Your task to perform on an android device: Enter the arrival city, which is Rome. I am planning a trip to Rome, Italy, for the upcoming Christmas holidays. Search for flights in the ixigo app from Orly to Rome starting from December 23rd until December 28th, 2023, at any departure time with minimal stops (if any) and carrying three adults.
Image 0: 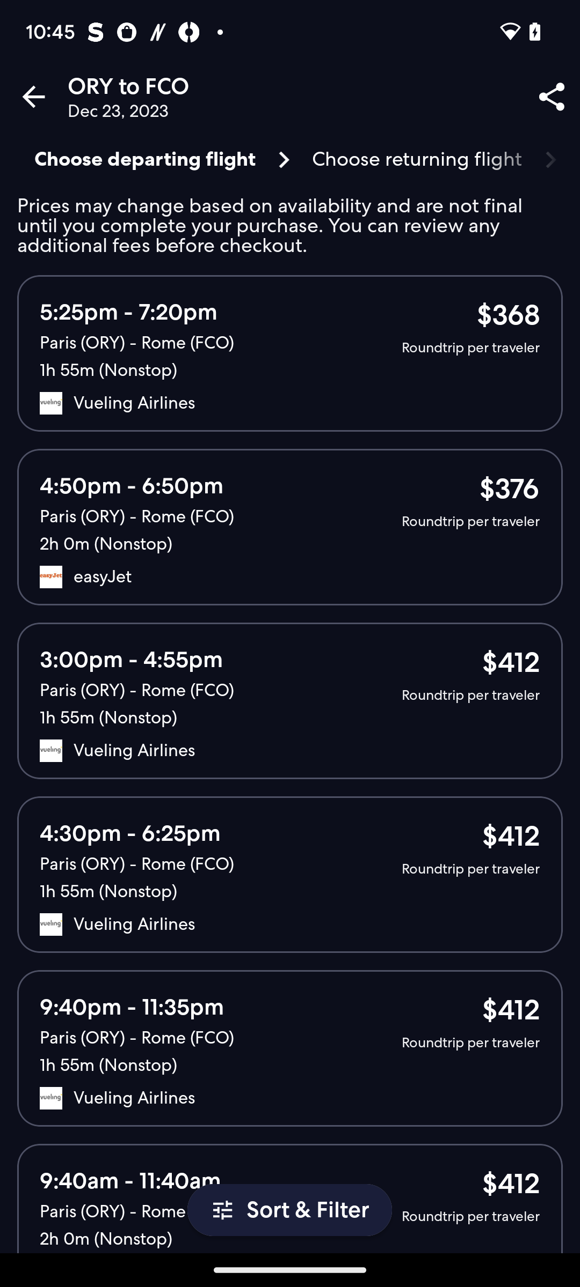
Open the ixigo app.
Step 0: open app "ixigo"
Image 1: 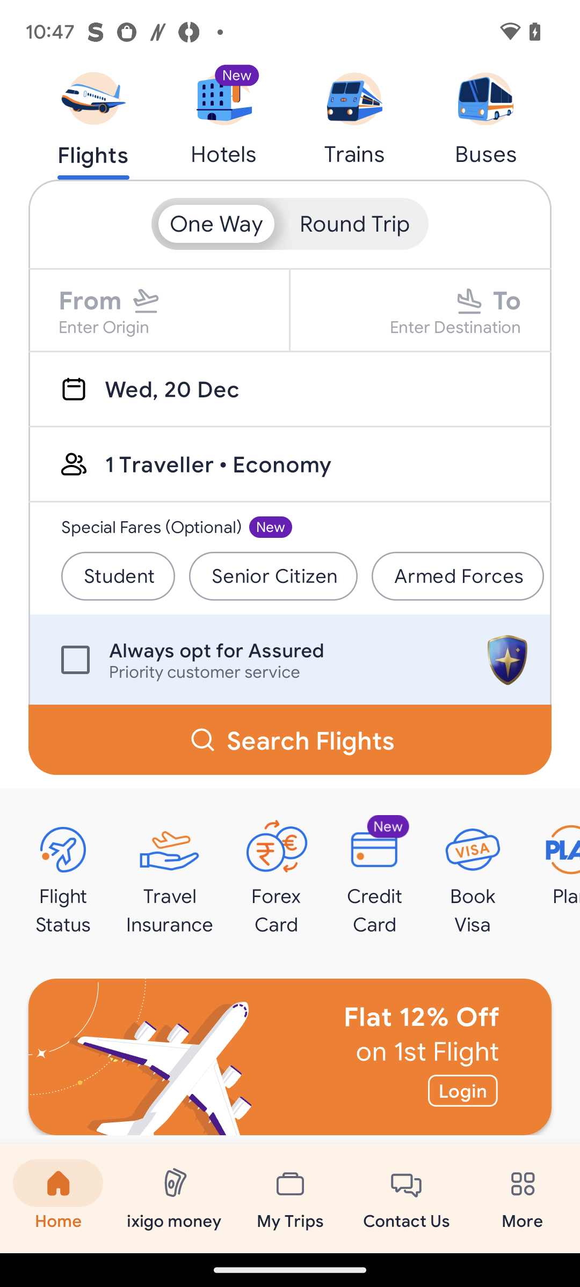
Click on the departure bar.
Step 1: click (160, 309)
Image 2: 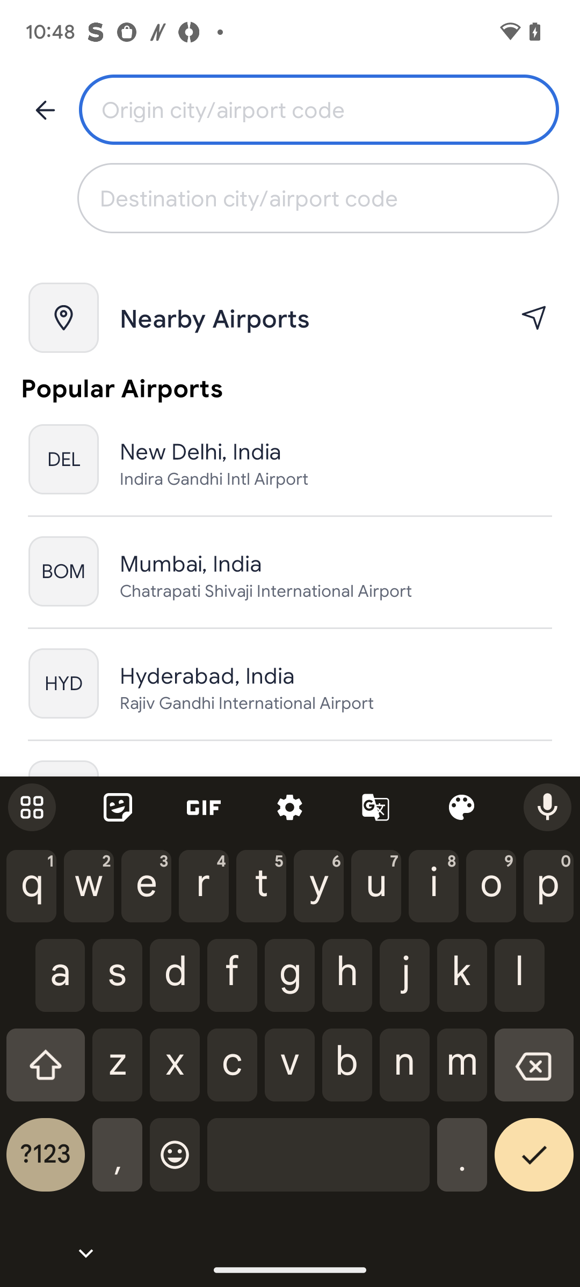
Enter the departure city, which is Orly.
Step 2: type "Orly"
Image 4: 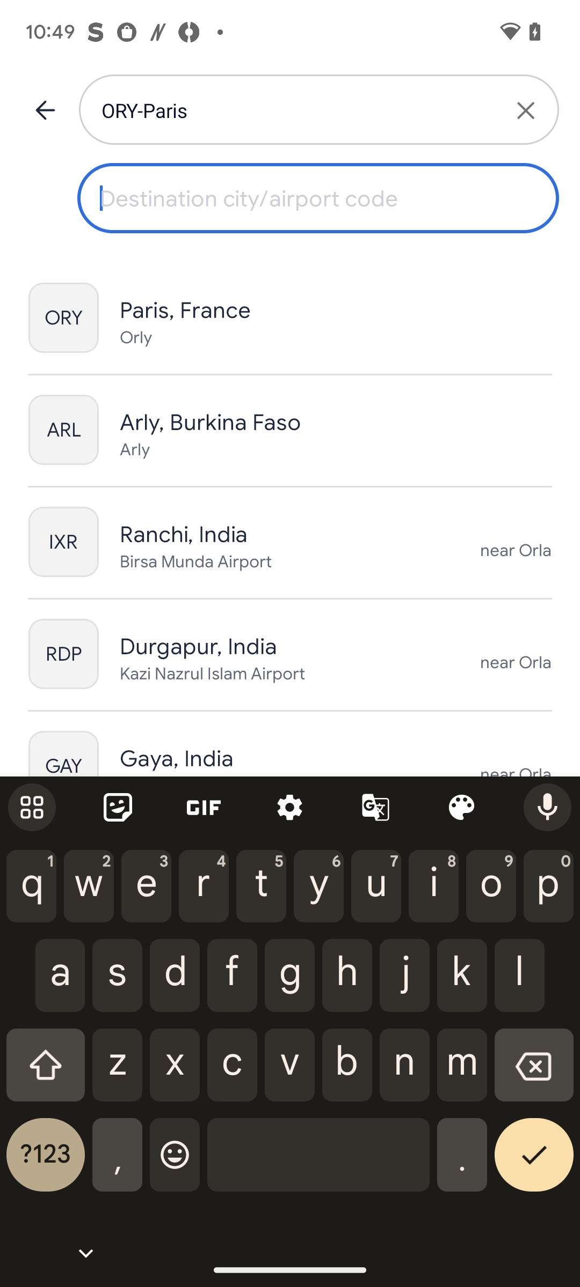
Enter the arrival city, which is Rome.
Step 4: type "Rome"
Image 5: 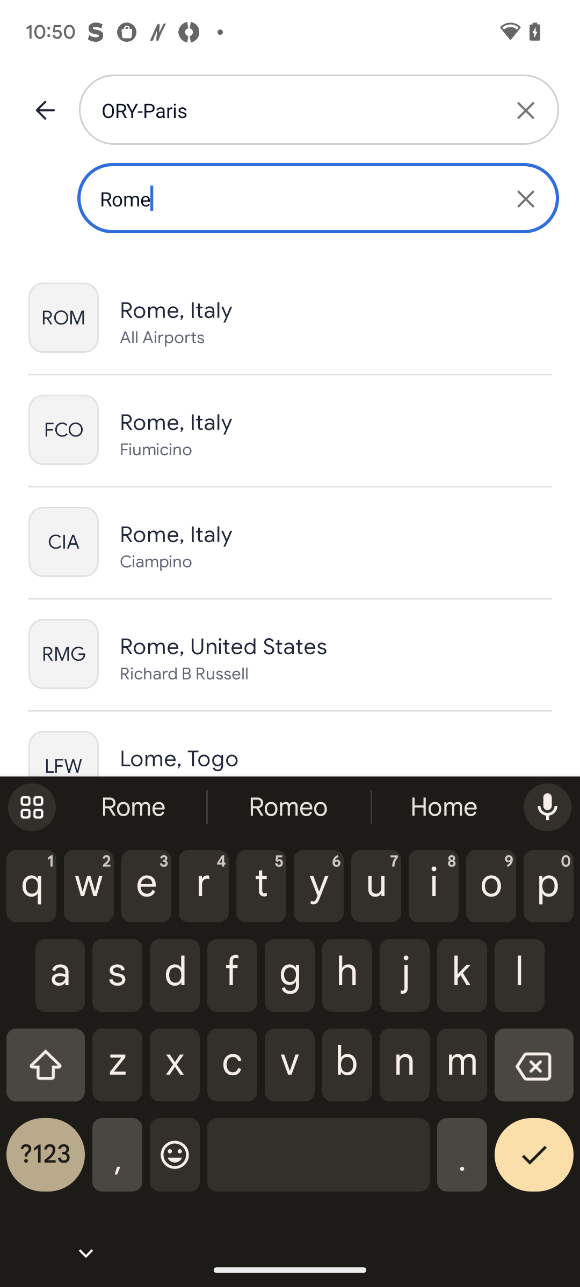
Select the first option.
Step 5: click (325, 317)
Image 6: 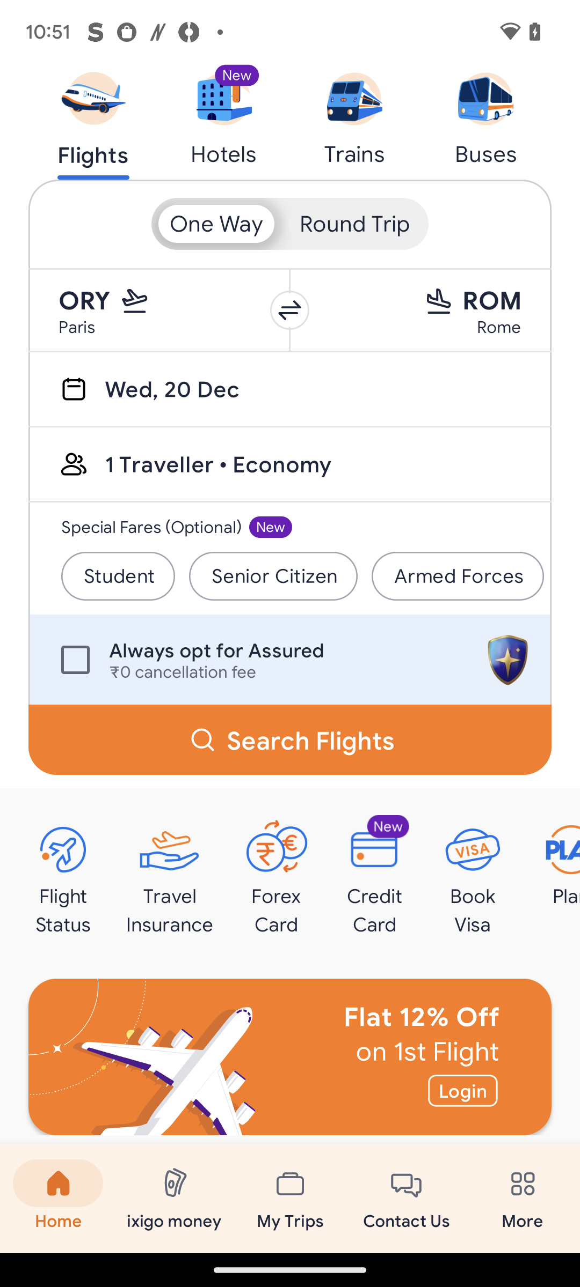
Now click on the starting date.
Step 6: click (172, 388)
Image 7: 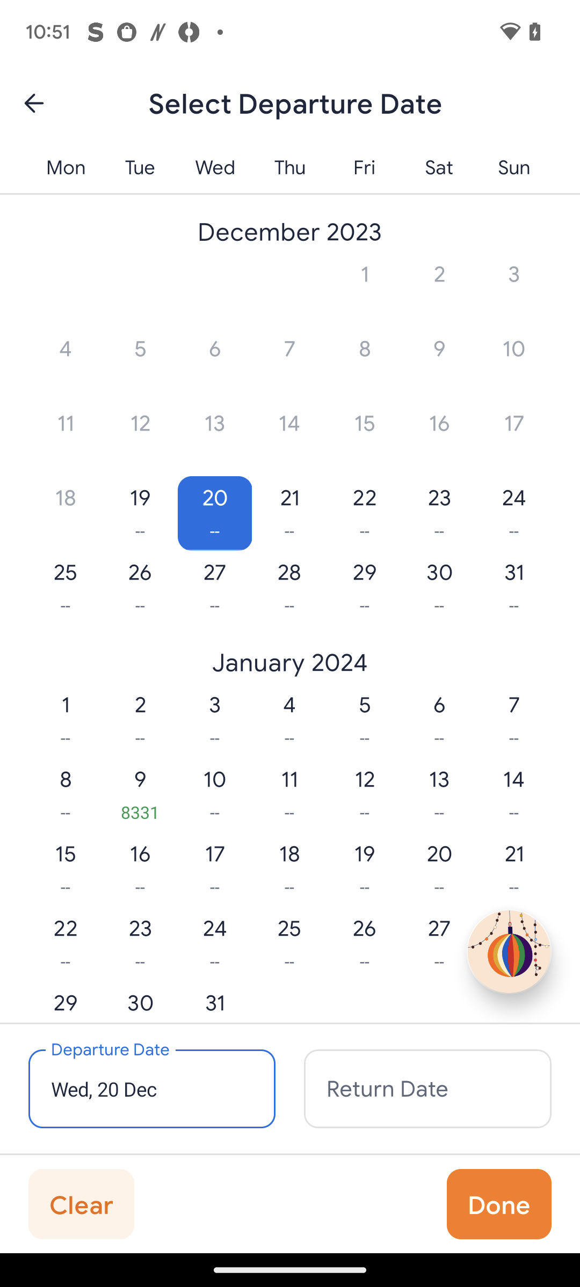
Select the 23rd of the month.
Step 7: click (439, 513)
Image 8: 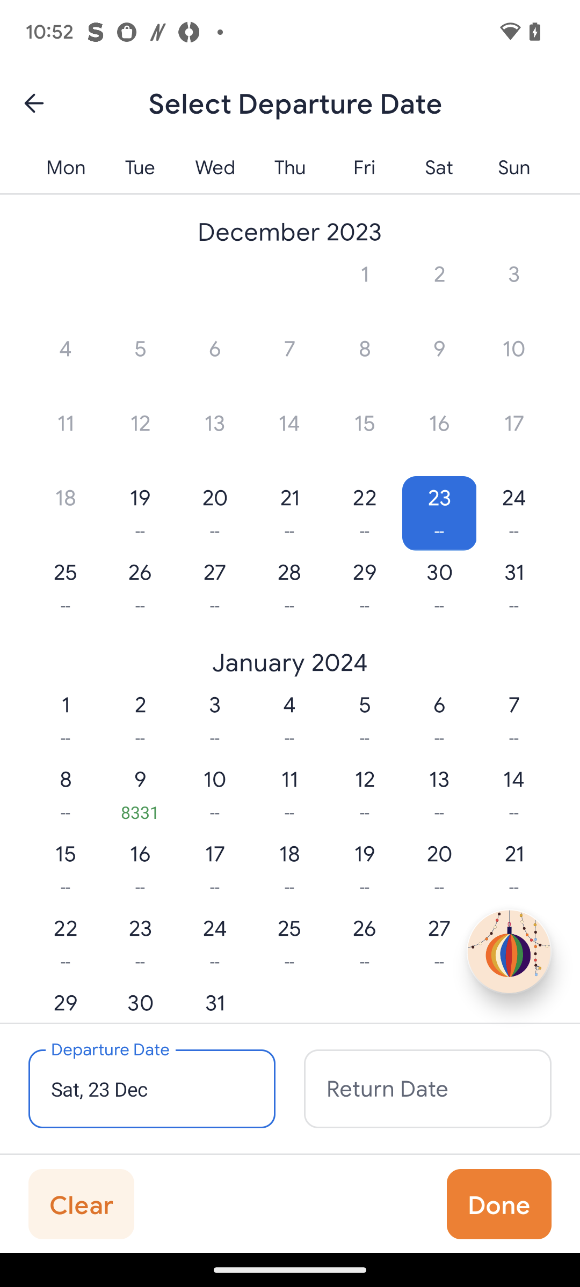
Click on the return date.
Step 8: click (387, 1089)
Image 9: 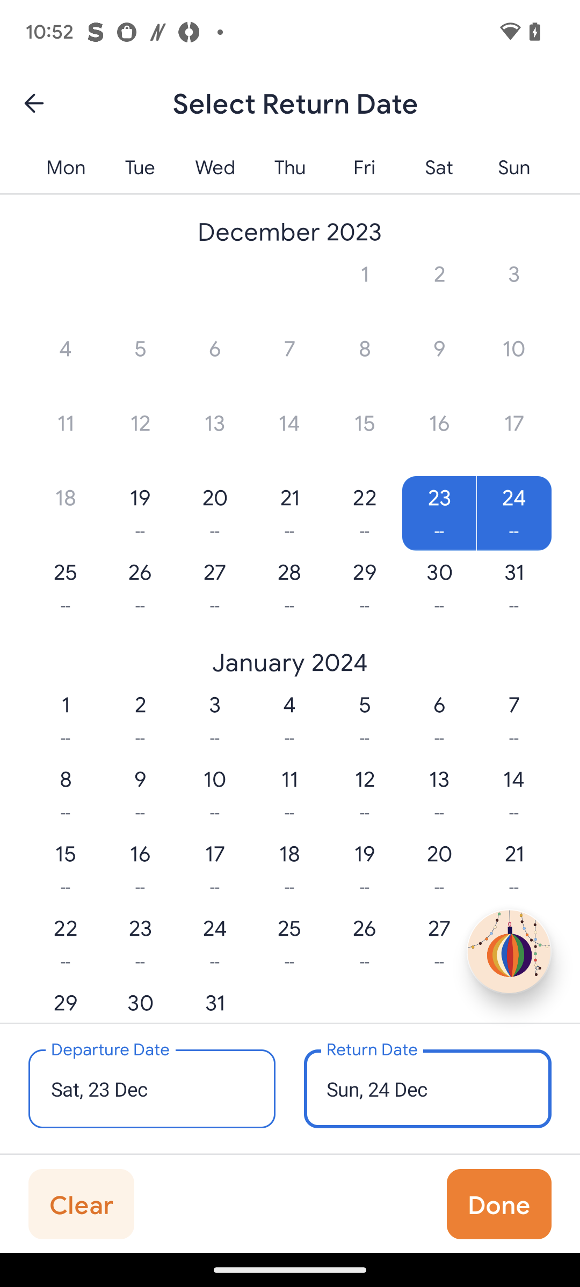
Now click on the 28th of the month.
Step 9: click (289, 572)
Image 10: 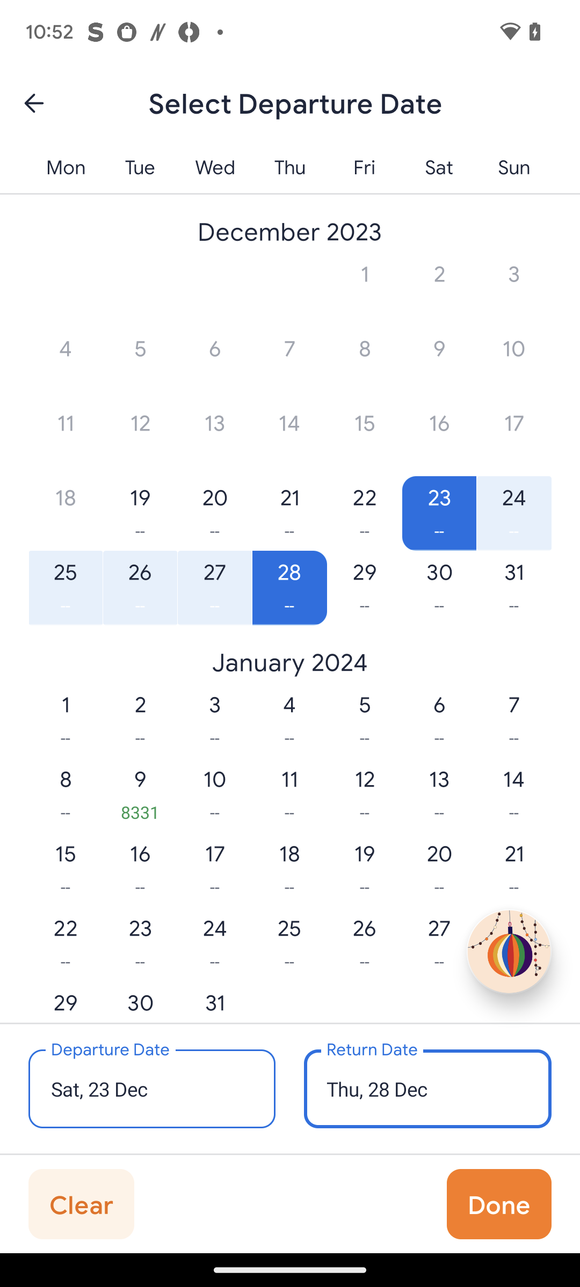
Click on the Done button.
Step 10: click (499, 1204)
Image 11: 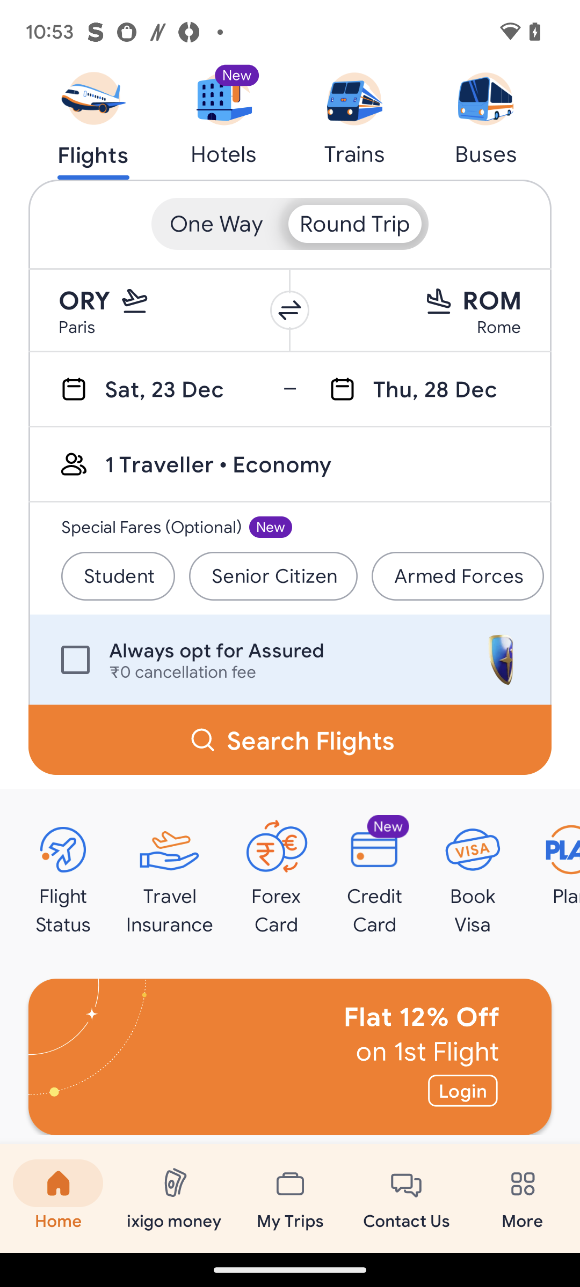
Now click on the person icon to select the number of passengers.
Step 11: click (74, 464)
Image 12: 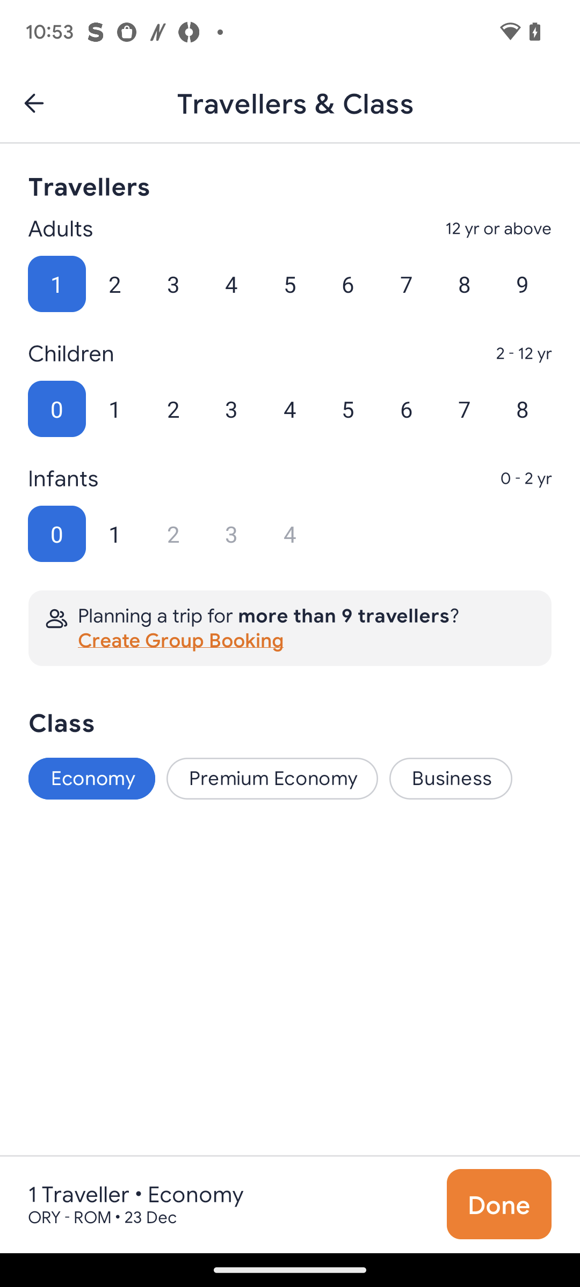
Click on the number 3 under Adults.
Step 12: click (173, 284)
Image 13: 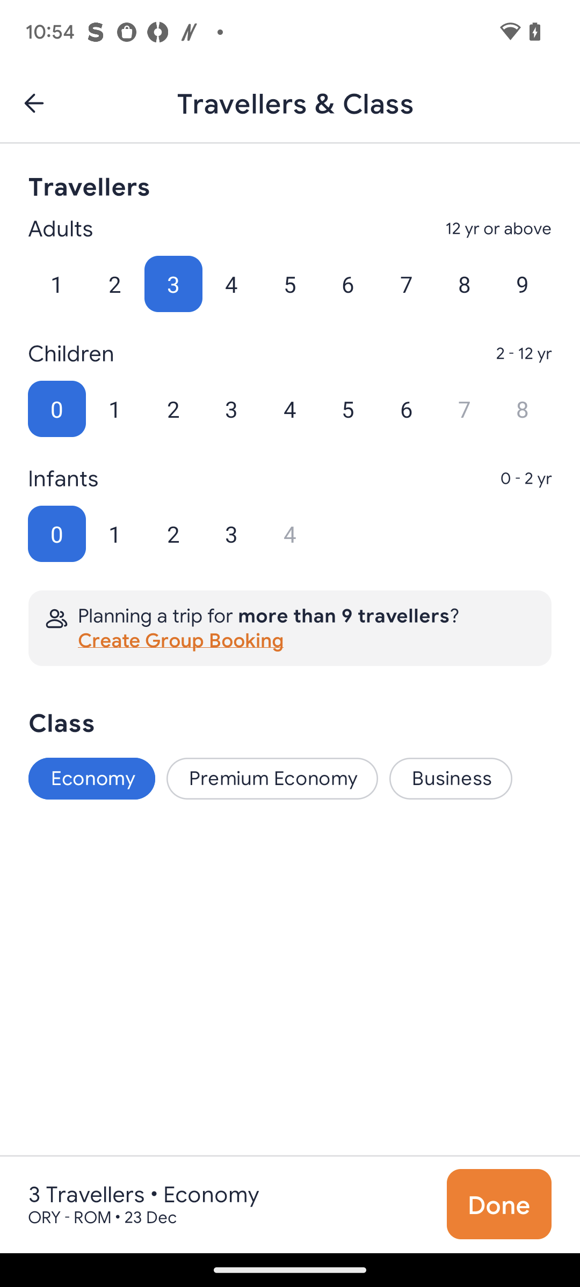
Click on the Done button.
Step 13: click (499, 1204)
Image 14: 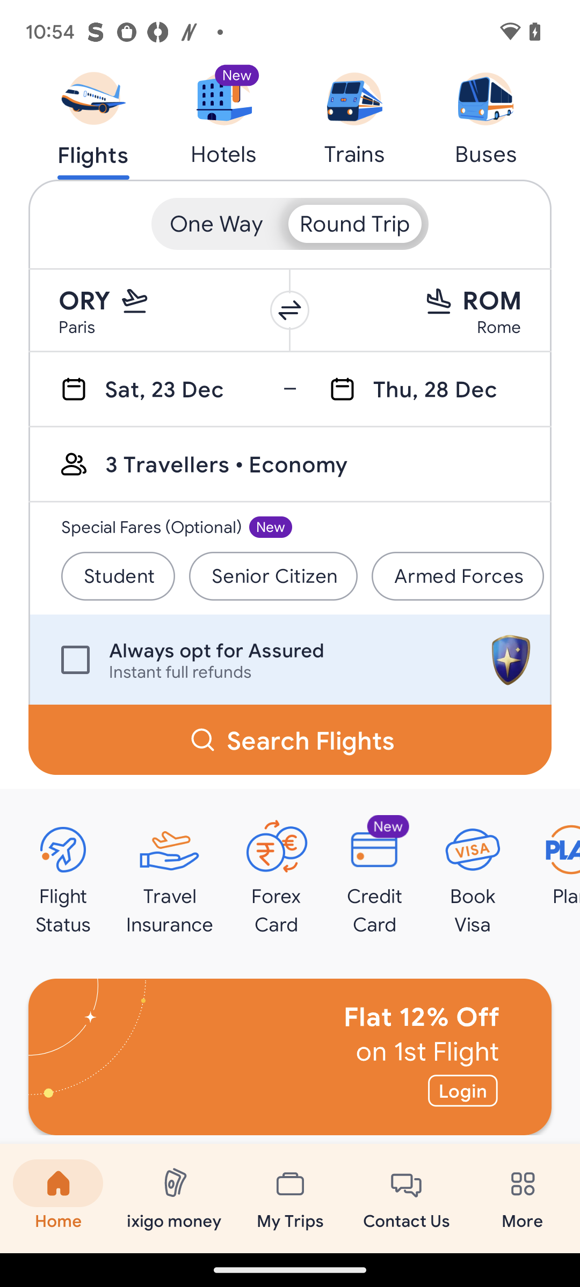
Click on the search flights.
Step 14: click (310, 739)
Image 15: 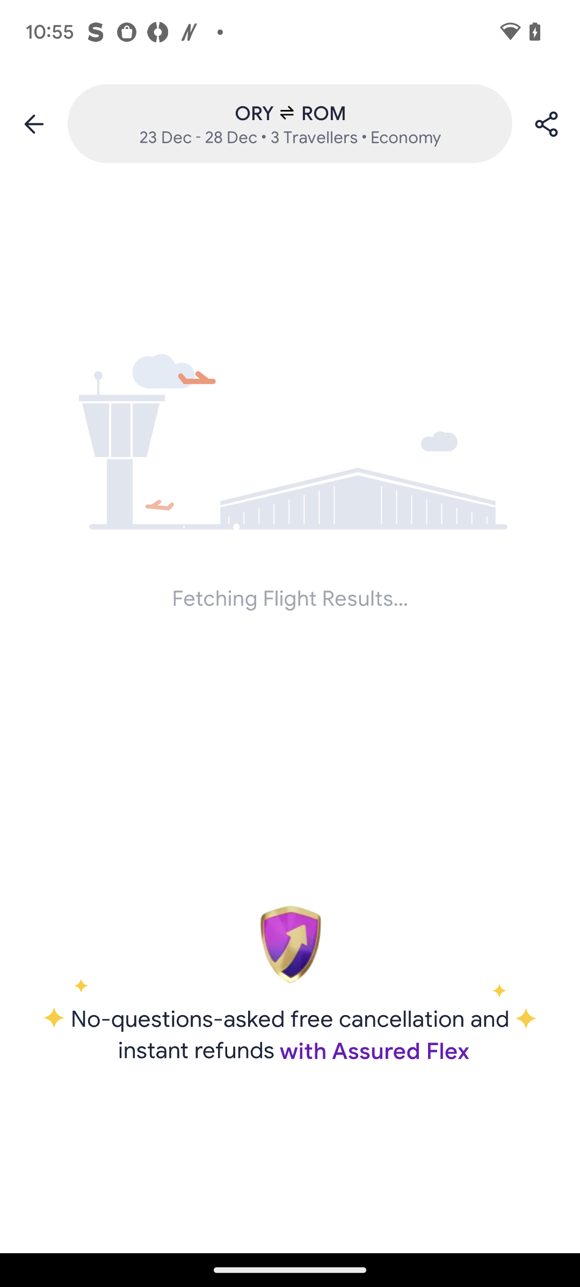
Click on the search flights.
Step 15: wait